Your task to perform on an android device: Create a new slide for the customer meeting with the nostalgia template on the OfficeSuite app.
Image 0: 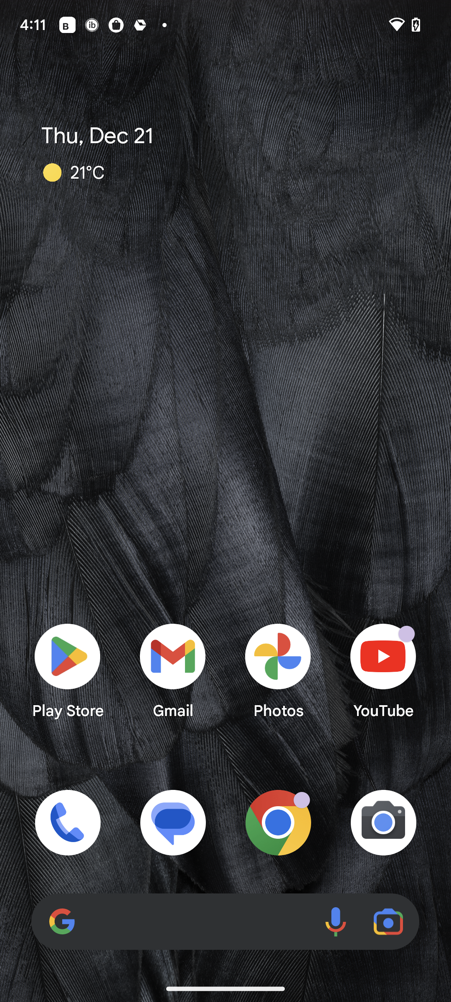
Open the OfficeSuite app.
Step 0: open app "OfficeSuite"
Image 2: 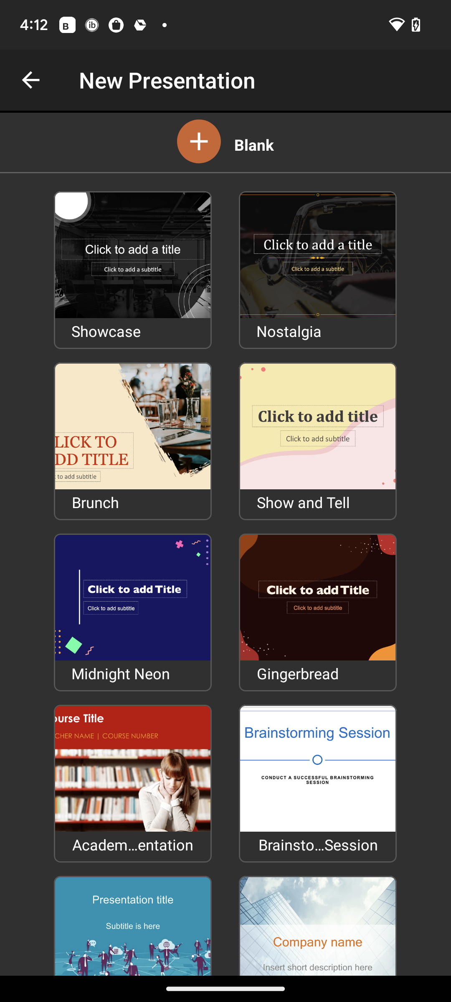
Click on nostalgia option.
Step 2: click (322, 251)
Image 3: 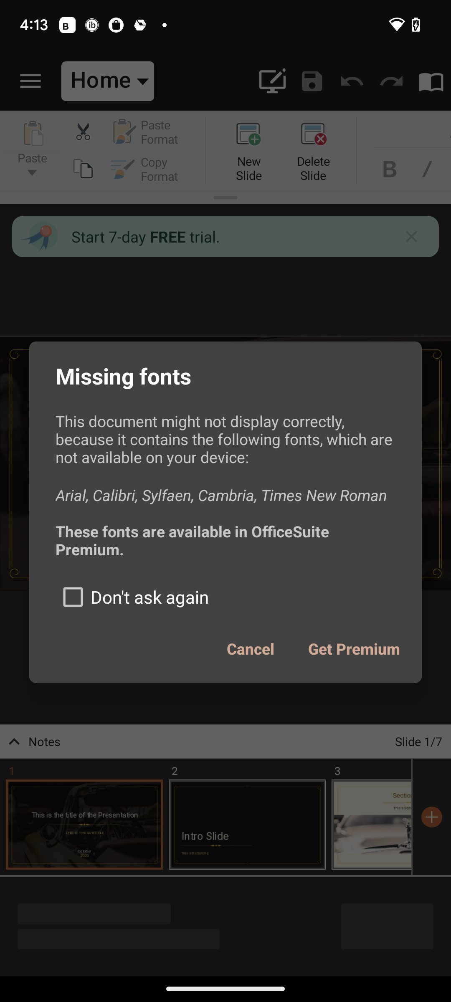
Click on nostalgia option.
Step 3: click (251, 648)